Your task to perform on an android device: Open the Yummly app & search for the Blueberry Muffins recipe
Image 0: 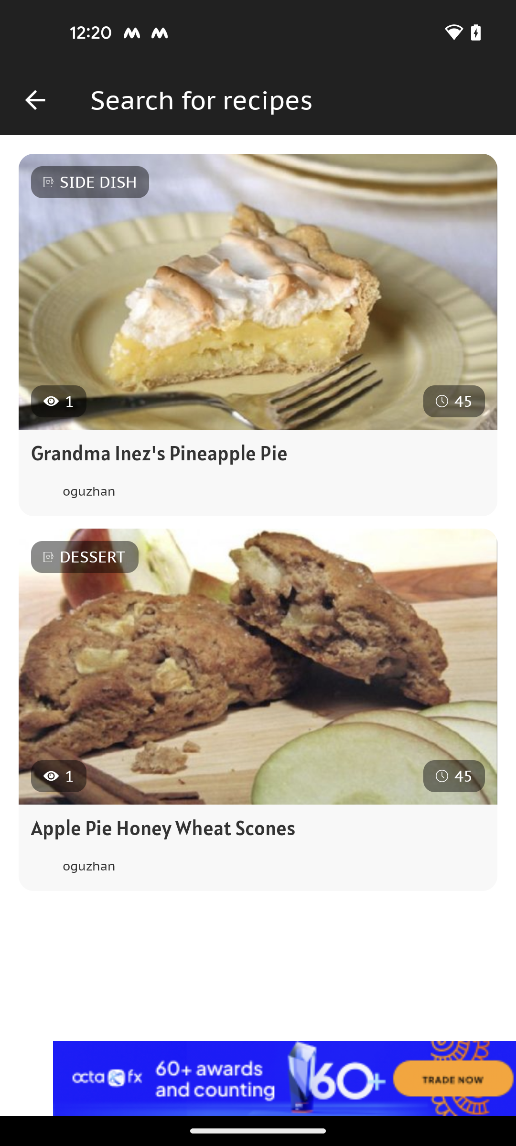
open the Yummly app
Step 0: open app "Yummly"
Image 1: 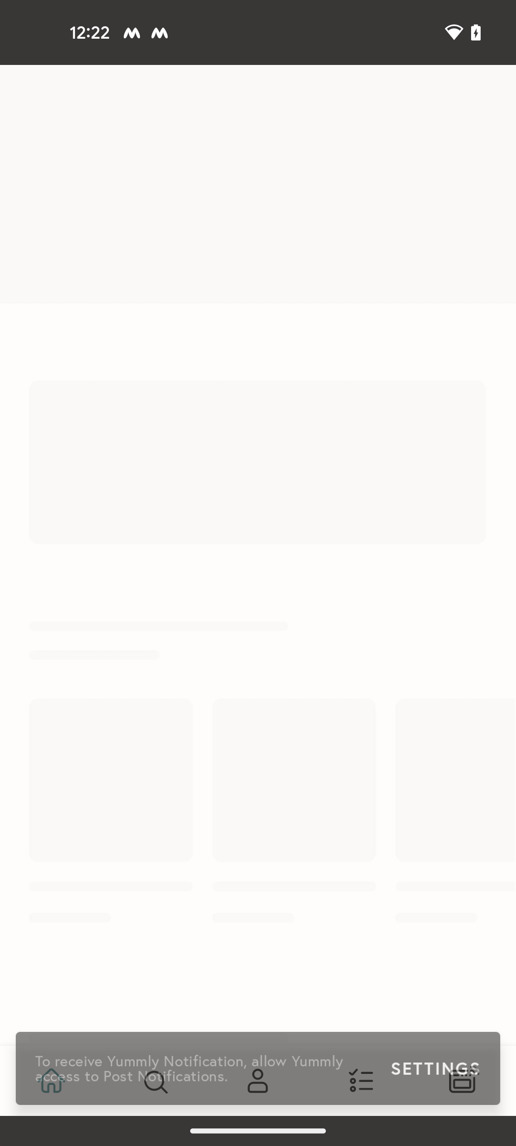
open the Yummly app
Step 1: wait
Image 2: 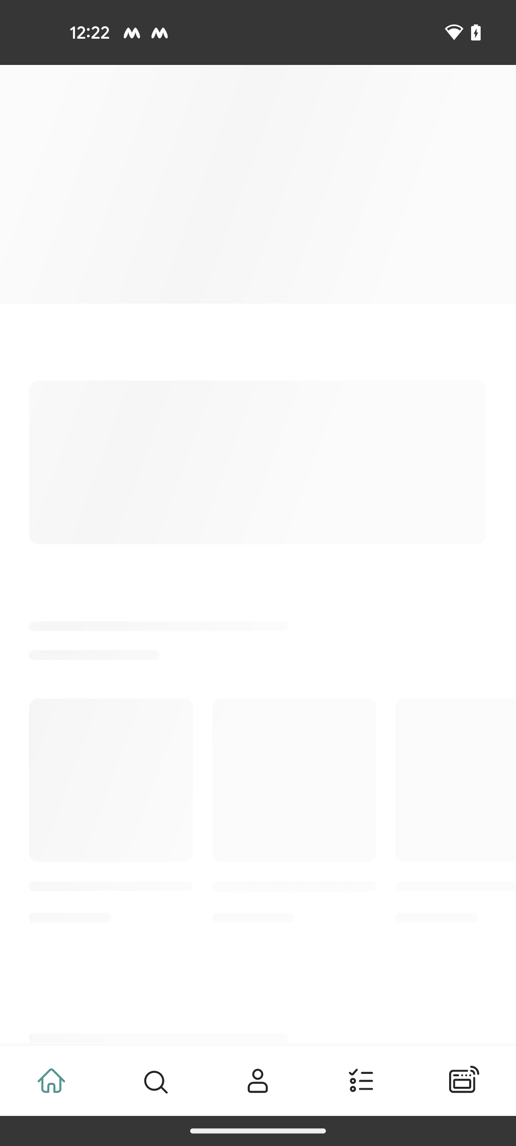
open the Yummly app
Step 2: wait
Image 3: 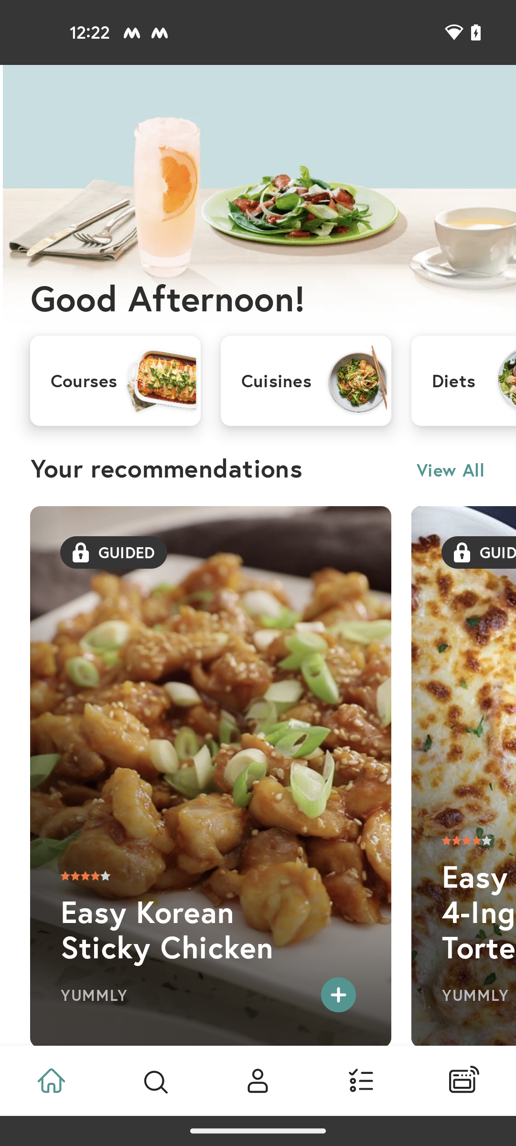
click on the search icon at the bottom of the screen
Step 3: click (155, 1081)
Image 4: 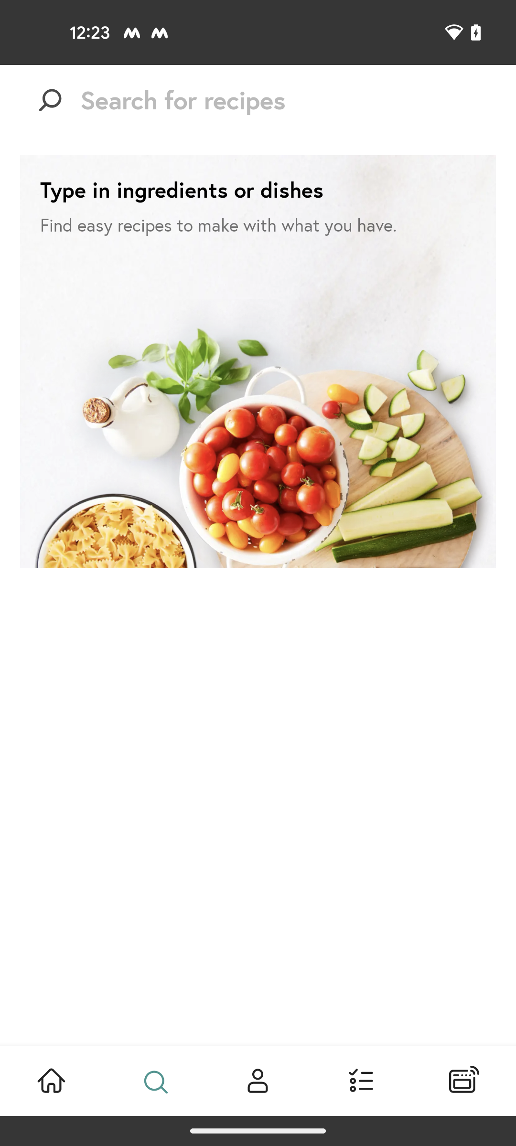
click on the search bar at the top of the screen
Step 4: click (288, 100)
Image 6: 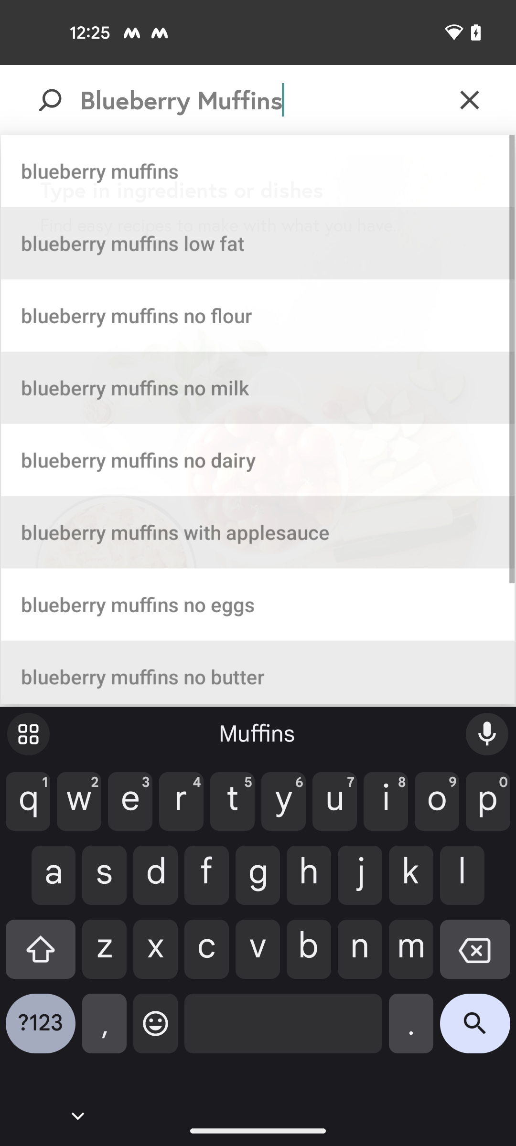
click on the search icon at the bottom right corner of the screen
Step 6: click (475, 1030)
Image 7: 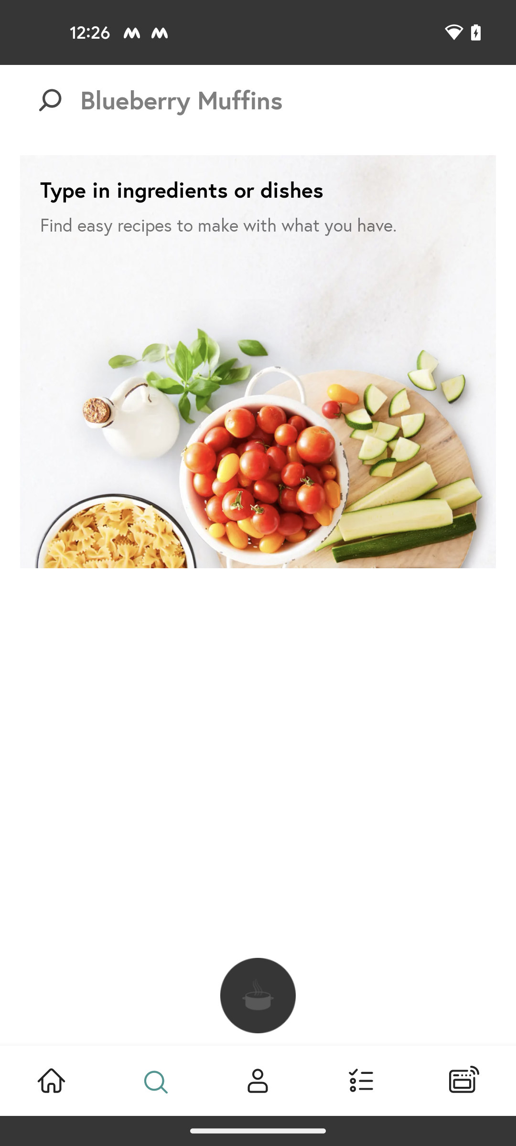
click on the search icon at the bottom right corner of the screen
Step 7: wait